Your task to perform on an android device: Open Gallery app and delete the second photo
Image 0: 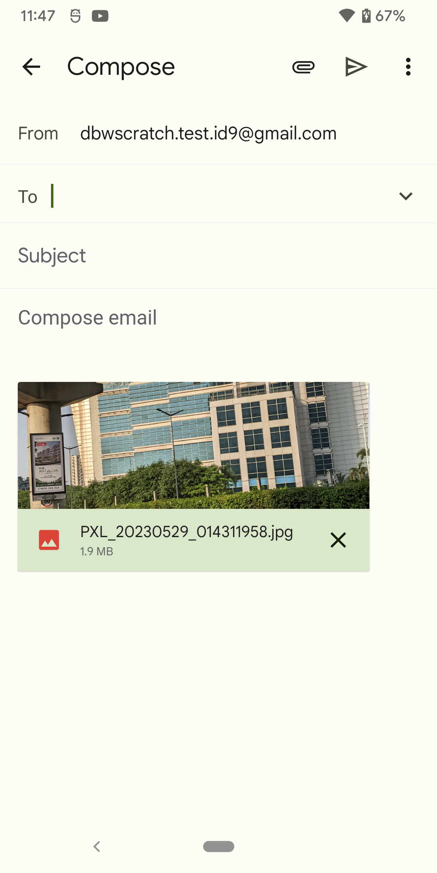
Open Gallery App
Step 0: open app "Gallery"
Image 1: 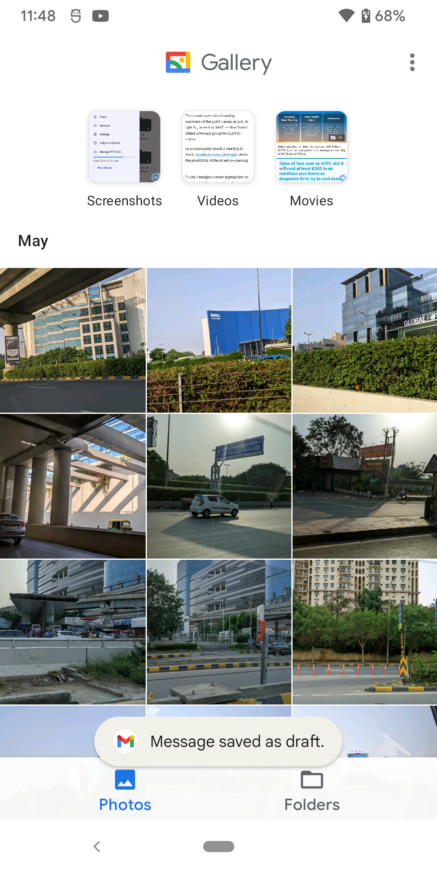
Open the second photo 
Step 1: click (219, 340)
Image 2: 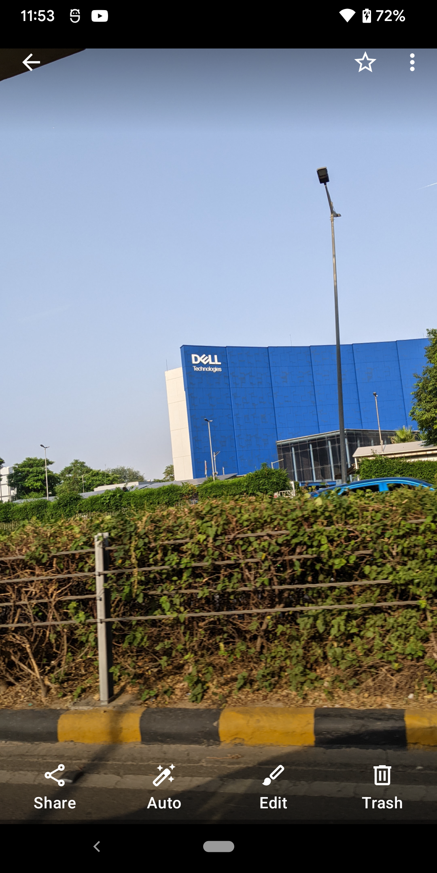
Click on the Trash icon at the bottom right corner of the screen
Step 2: click (382, 788)
Image 3: 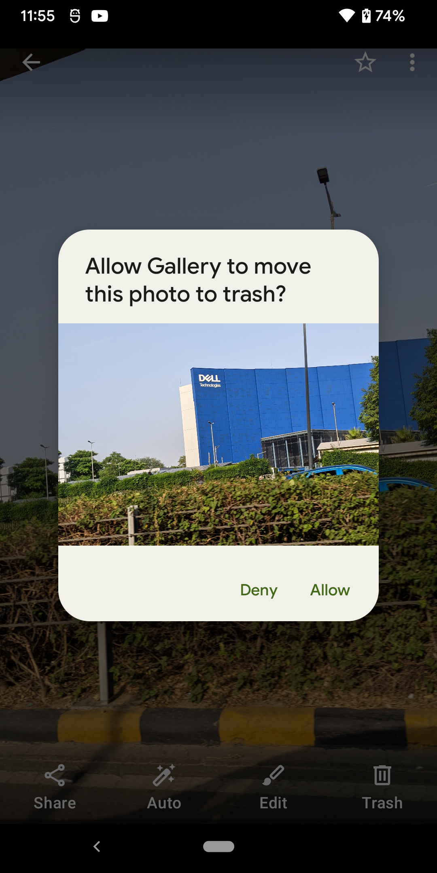
Click on the Allow button
Step 3: click (330, 590)